Your task to perform on an android device: I want to open "As a  A study in scarlet " so that I may look at some of the book's information on the Webnovel app.
Image 0: 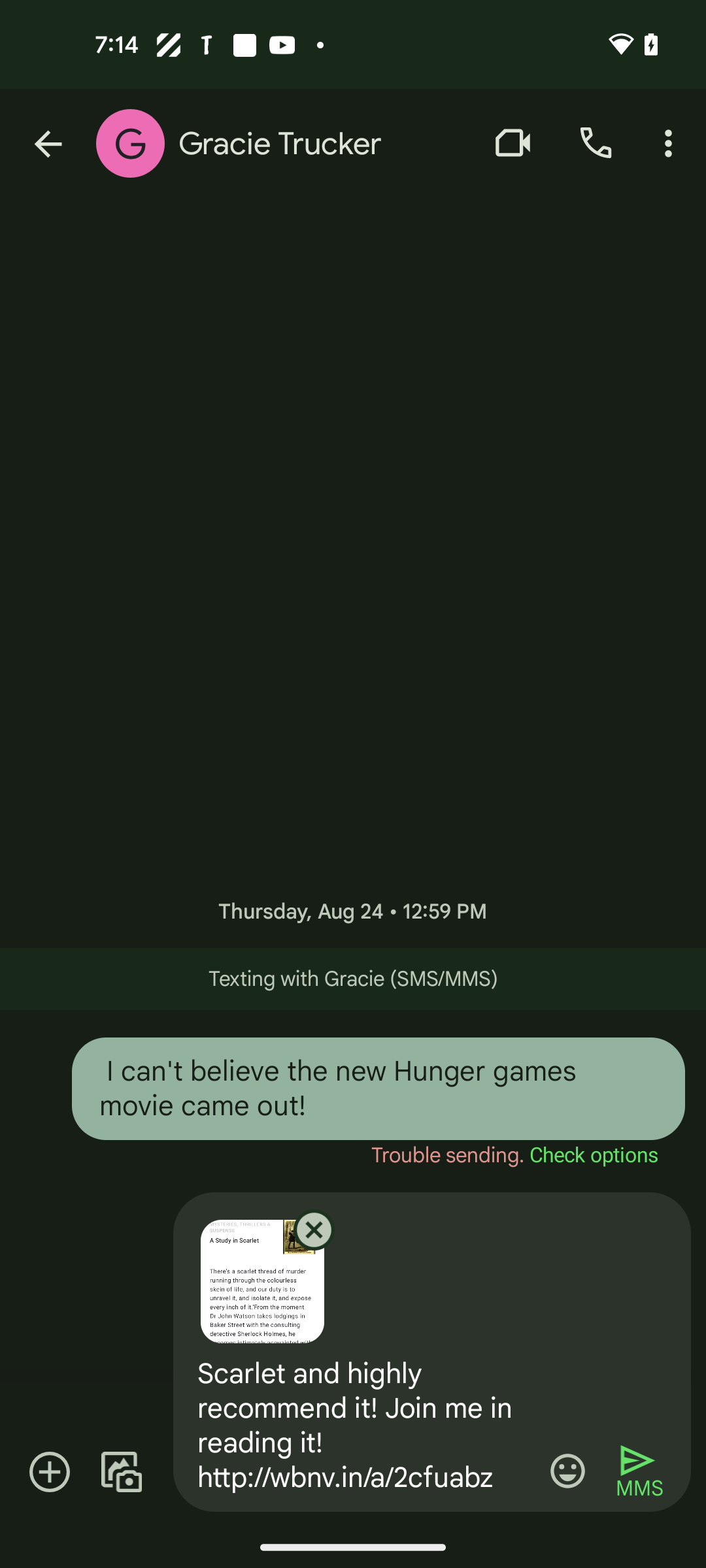
open the webnovel app
Step 0: open app "Webnovel"
Image 1: 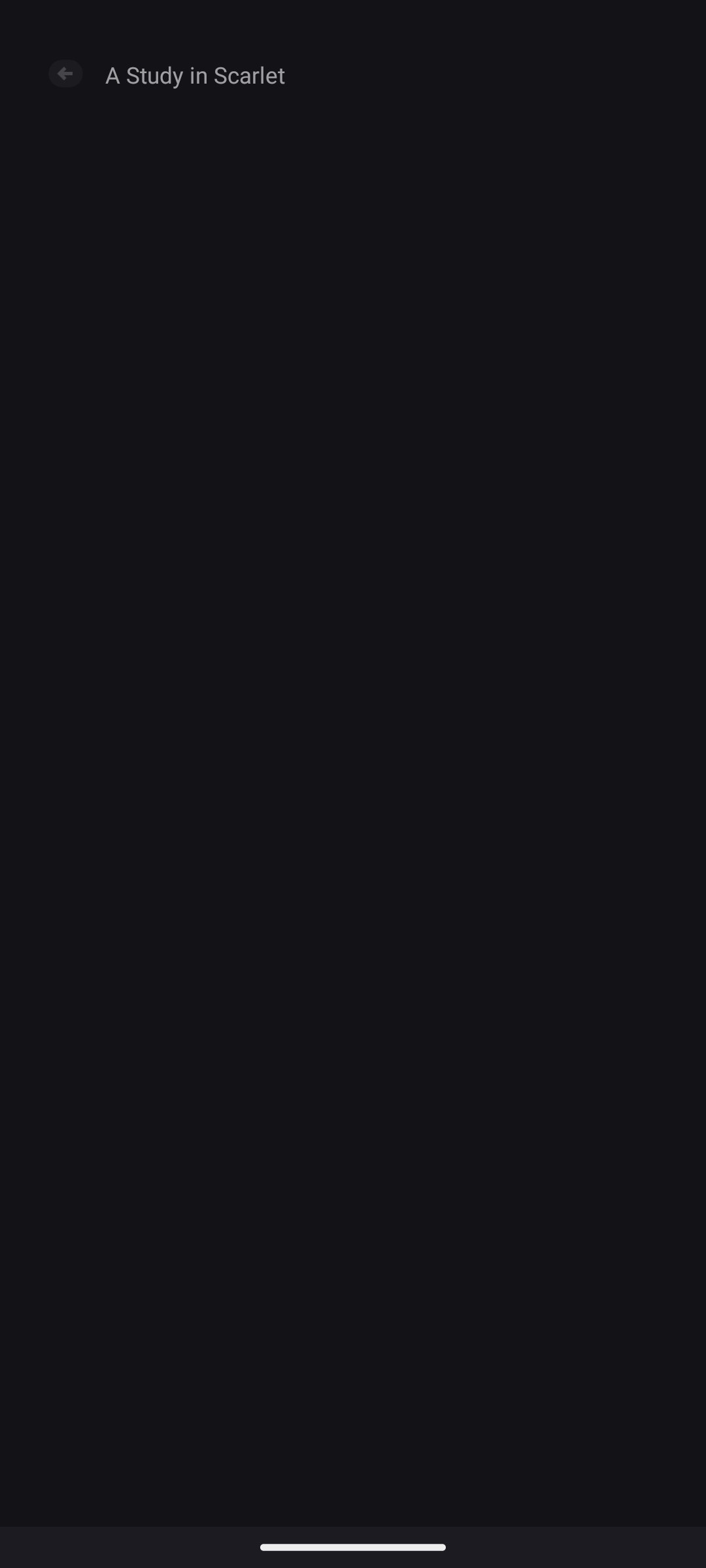
open the webnovel app
Step 1: wait